Your task to perform on an android device: I want to add some more to the gift , look for the shoes with LOAFERS category filter in the NNNOW app
Image 0: 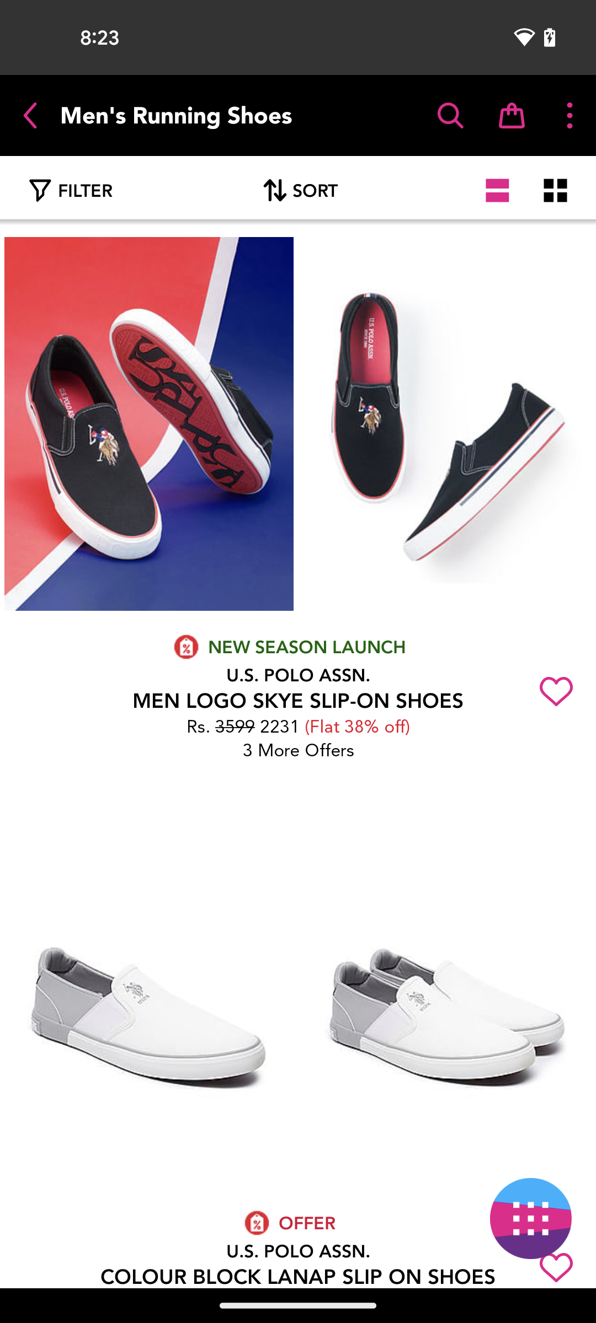
Click on the brand filter at the top left of the screen
Step 0: click (68, 191)
Image 1: 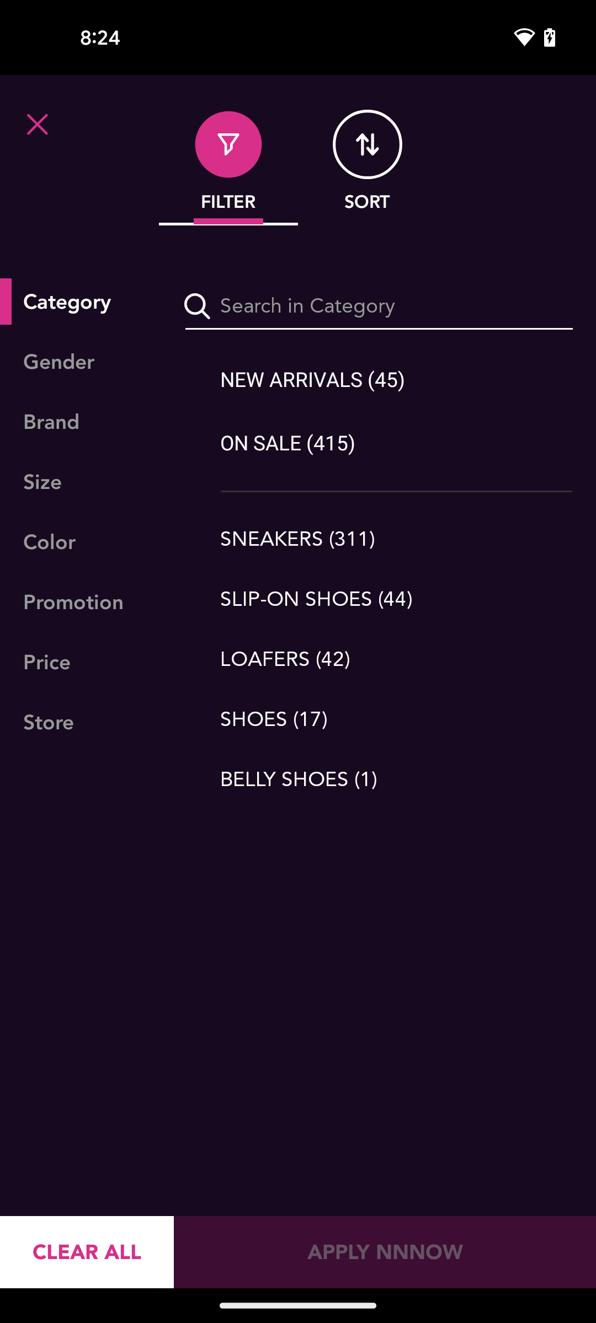
Select the LOAFERS category brand filter
Step 1: click (396, 659)
Image 2: 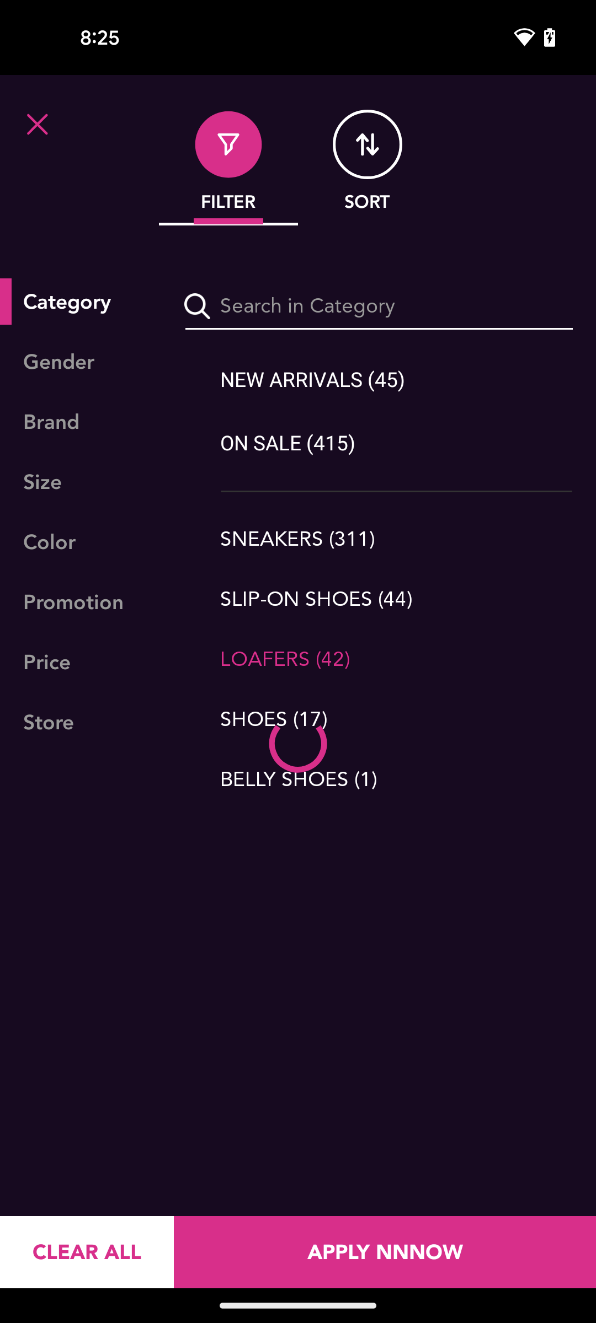
Click on the APPLY NNNOW button at the bottom right corner of the screen
Step 2: click (385, 1252)